Your task to perform on an android device: Search for the text "loosening" on the 19th page of my favorite book, "The Queen's Gambit," on the PocketBook app.
Image 0: 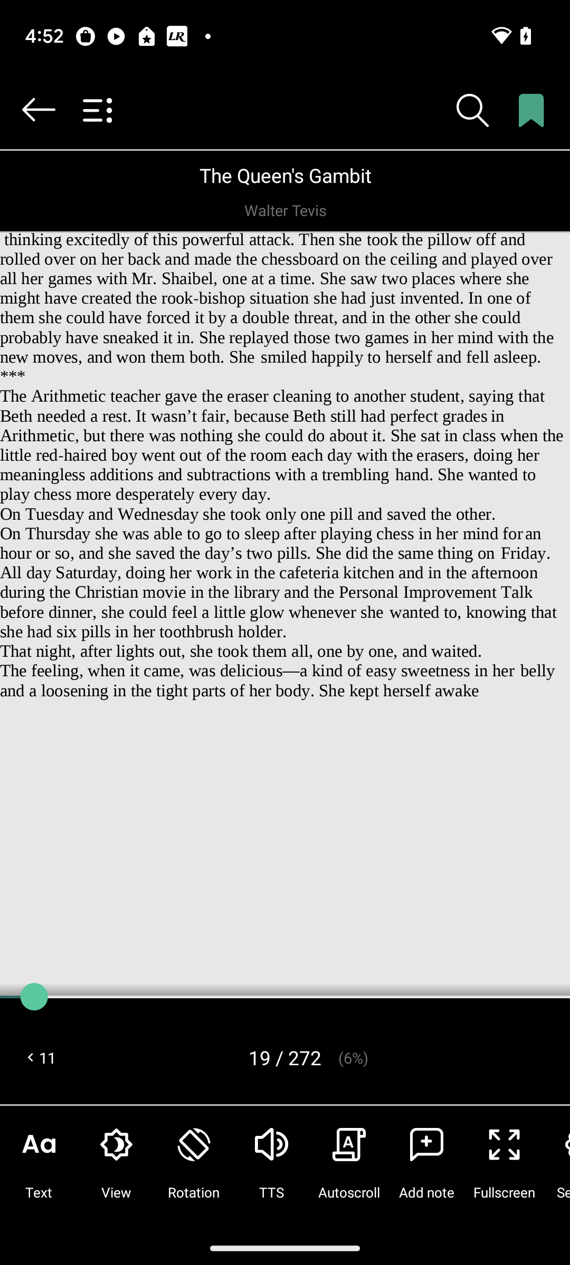
Click on the search icon.
Step 0: click (460, 104)
Image 1: 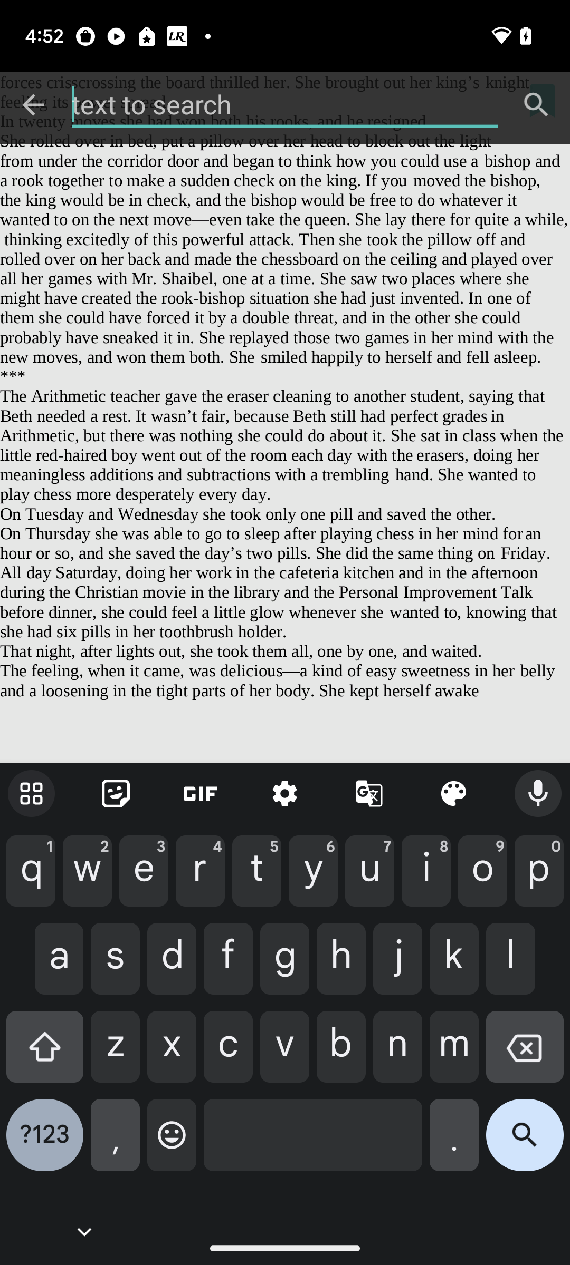
Type loosening in the search box.
Step 1: type "loosening"
Image 2: 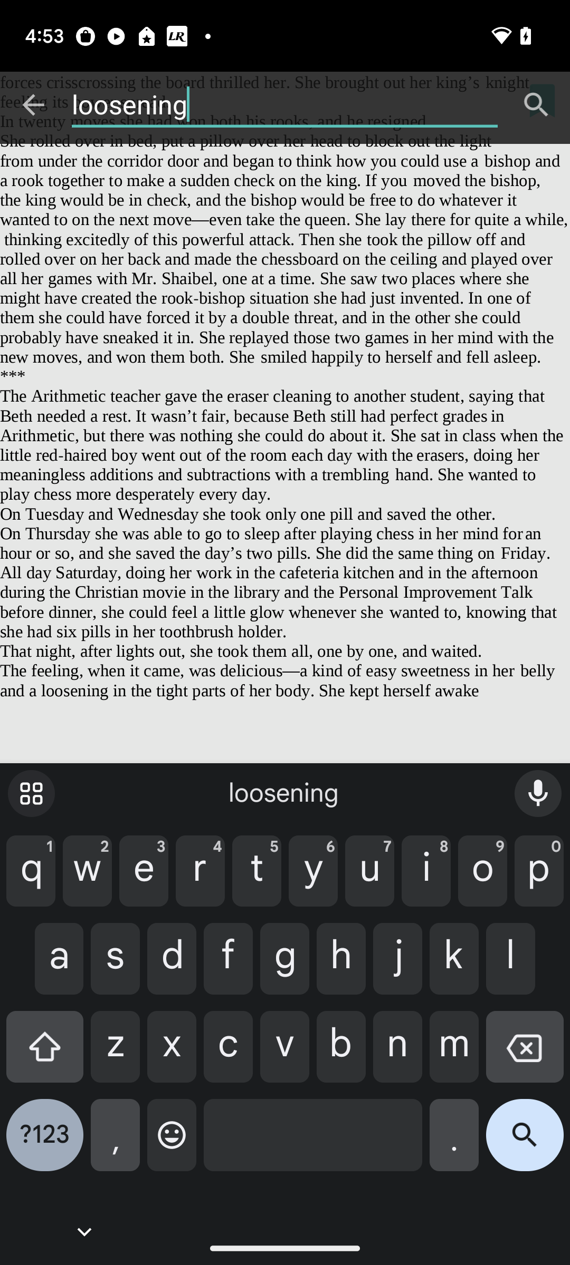
Click on the search icon at the bottom right corner of the keyboard.
Step 2: click (525, 1143)